Your task to perform on an android device: I want to compare the price of Astrox Star B/R 00 Racket with other similar rackets on the Sportsdirect app.
Image 0: 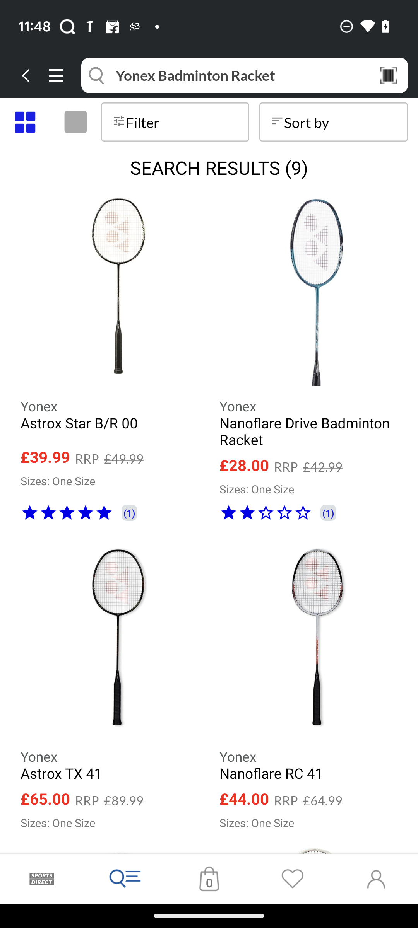
Click on the first racket suggestion.
Step 0: click (210, 310)
Image 1: 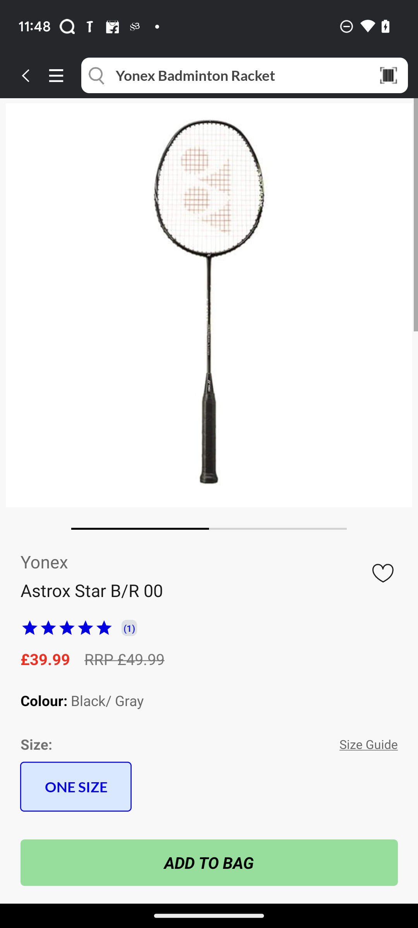
Swipe up to view similar products caraousel.
Step 1: scroll down
Image 2: 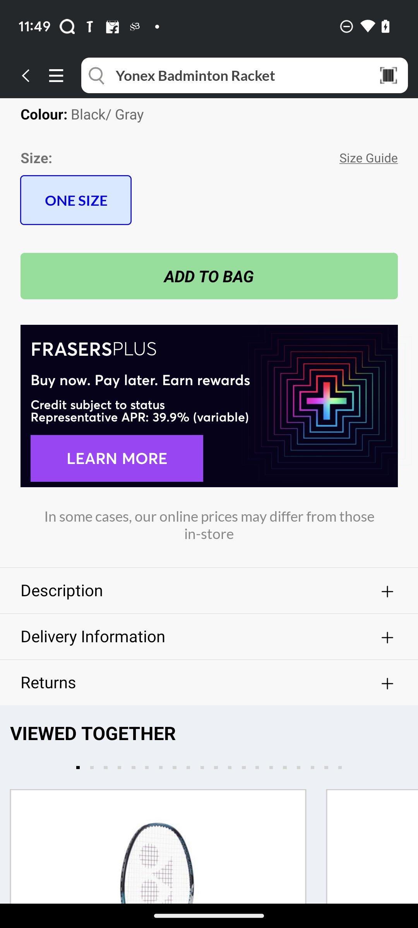
Swipe up to view similar products caraousel.
Step 2: scroll down
Image 3: 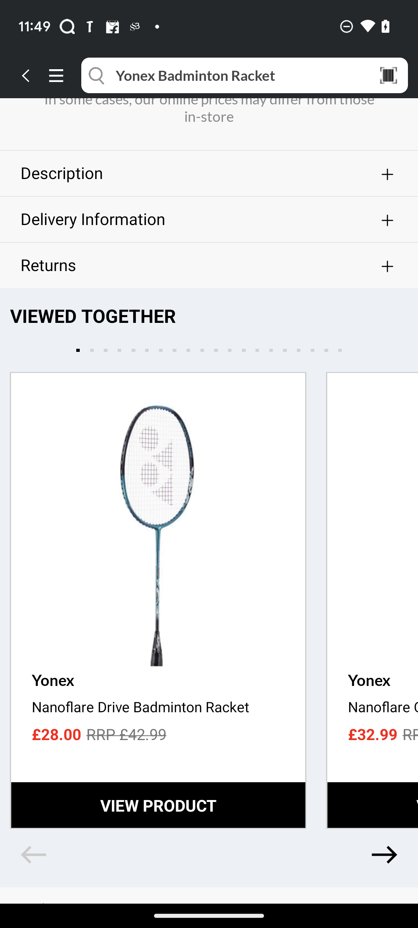
Swipe left on the caraousel.
Step 3: scroll right
Image 4: 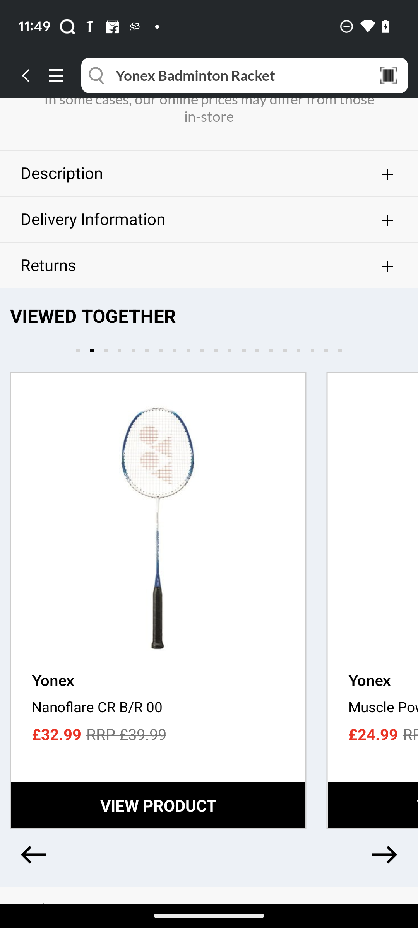
Swipe left on the caraousel.
Step 4: scroll right